Your task to perform on an android device: In the voice recorder app, save the recorded file.
Image 0: 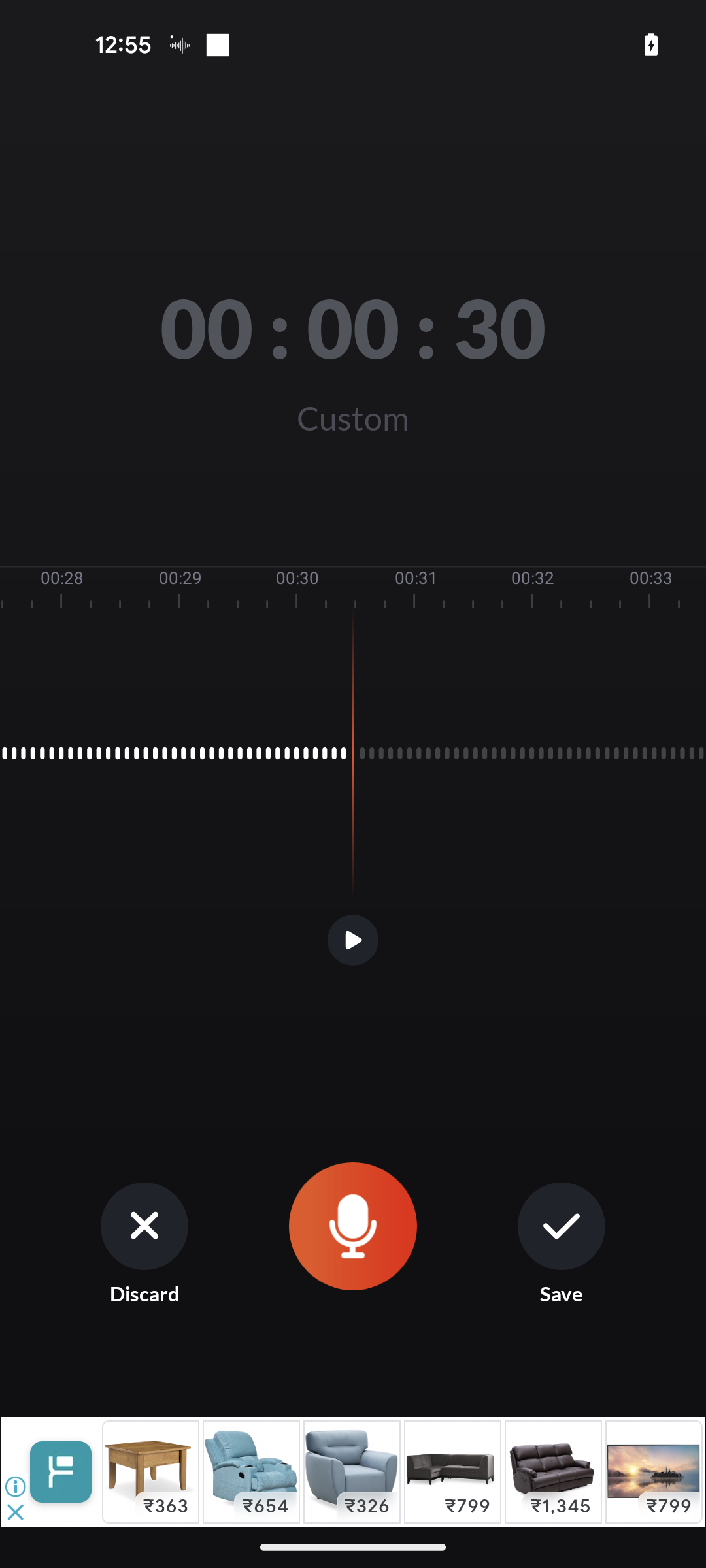
Click on the save button
Step 0: click (566, 1233)
Image 1: 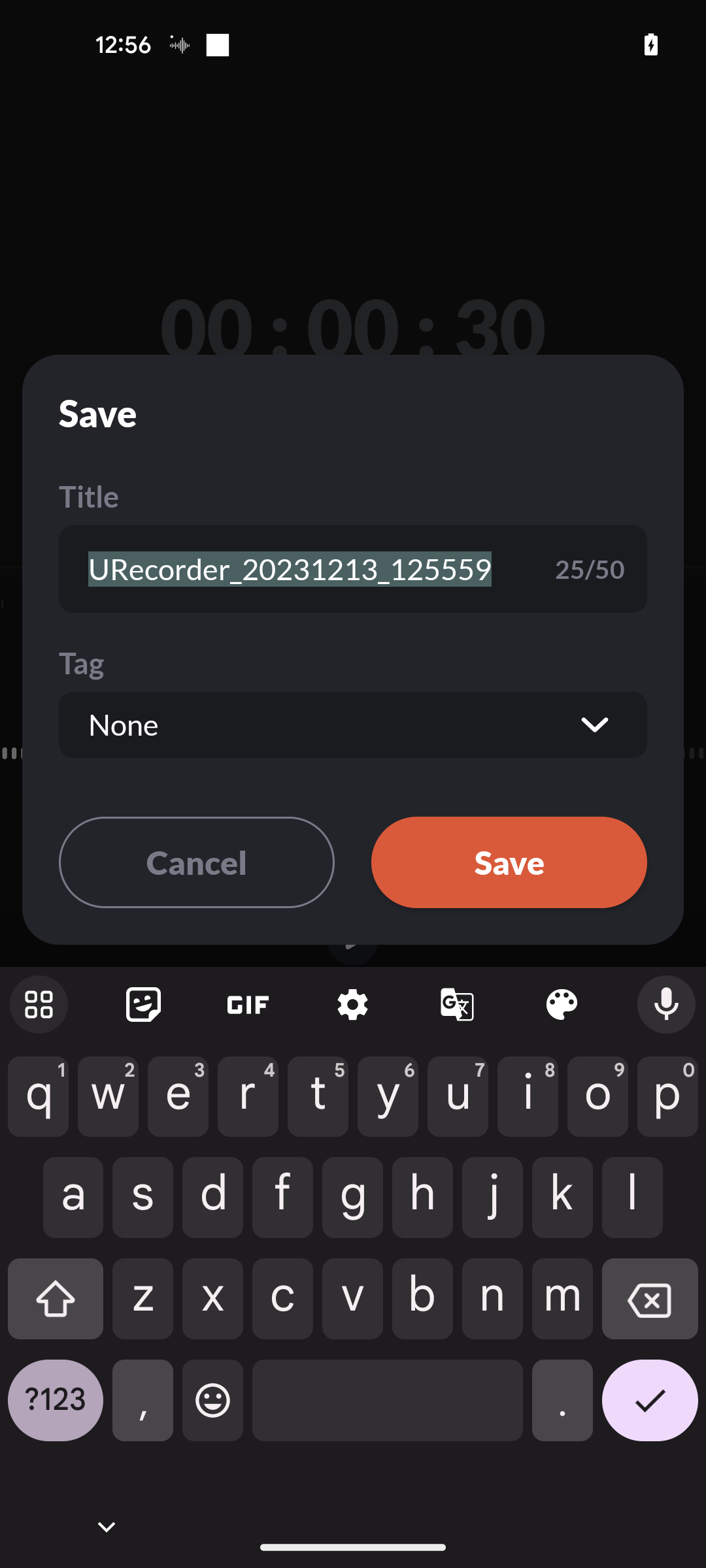
Click on the Save button
Step 1: click (509, 862)